Your task to perform on an android device: There is an email I received from my friend Amelia Miller that contains the "Queen's Gambit.pdf" file. reply to the mail, saying thank you to her.
Image 0: 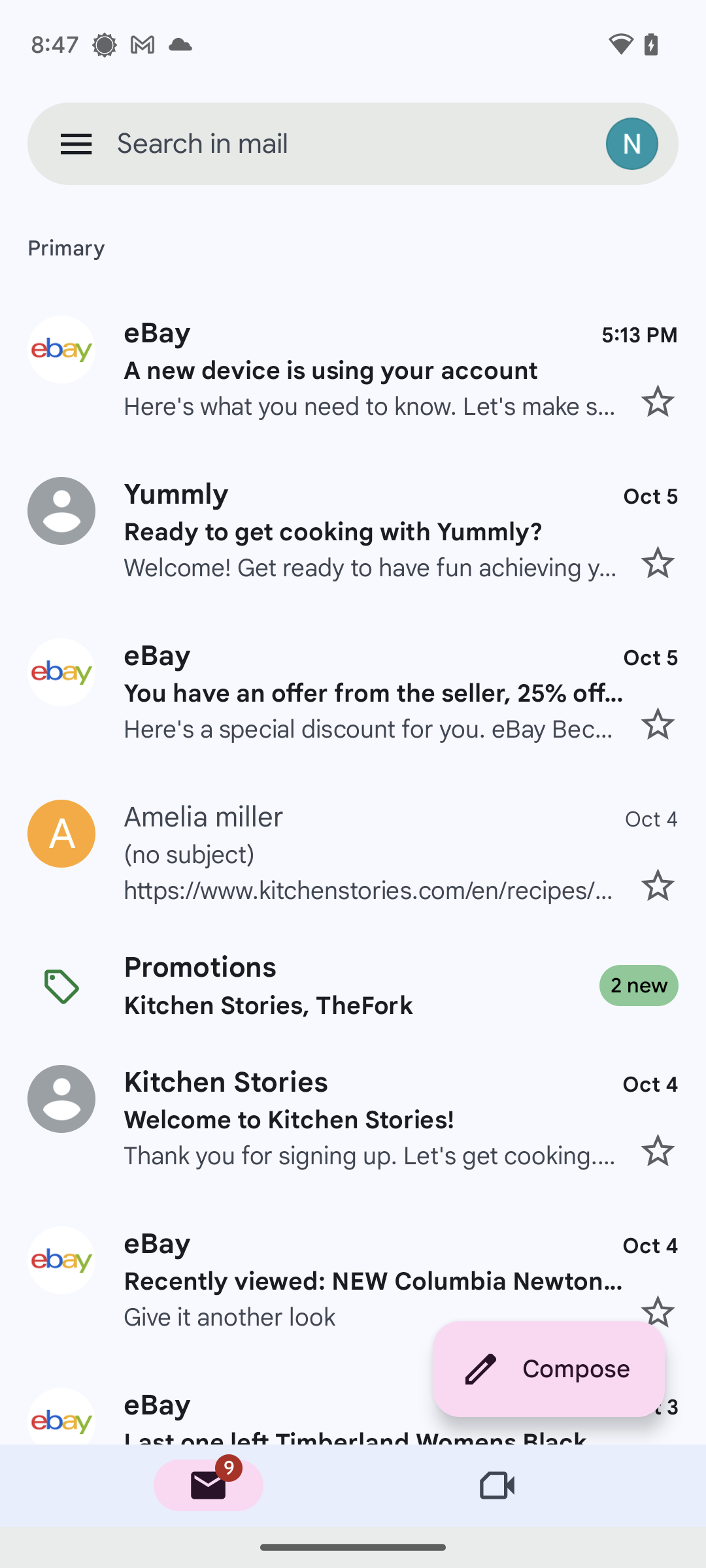
Scroll up until you find the mail of Amelia Miller that contains the "Queen's Gambit.pdf" file.
Step 0: scroll down
Image 1: 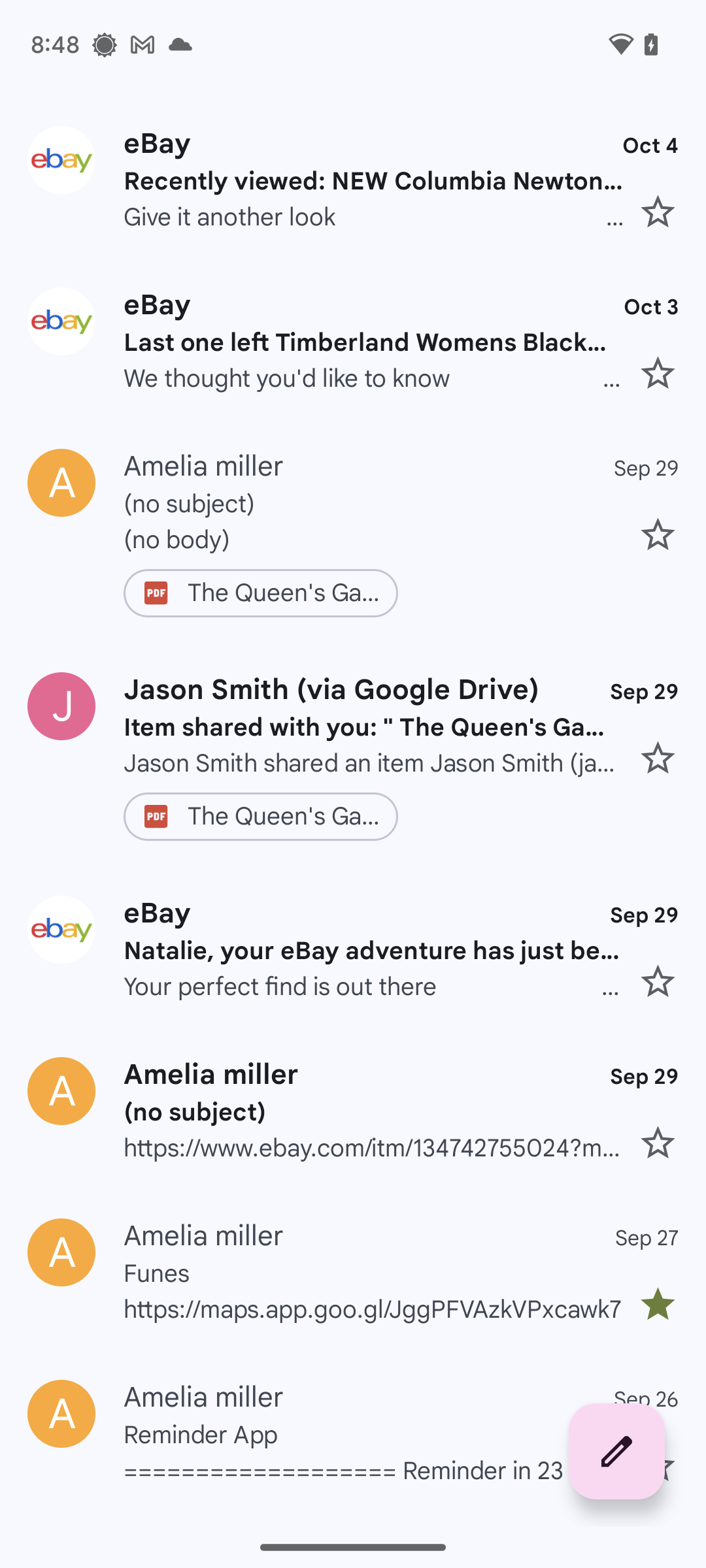
Click on the mail from Amelia Miller that contains the "Queen's Gambit.pdf" file.
Step 1: click (373, 540)
Image 2: 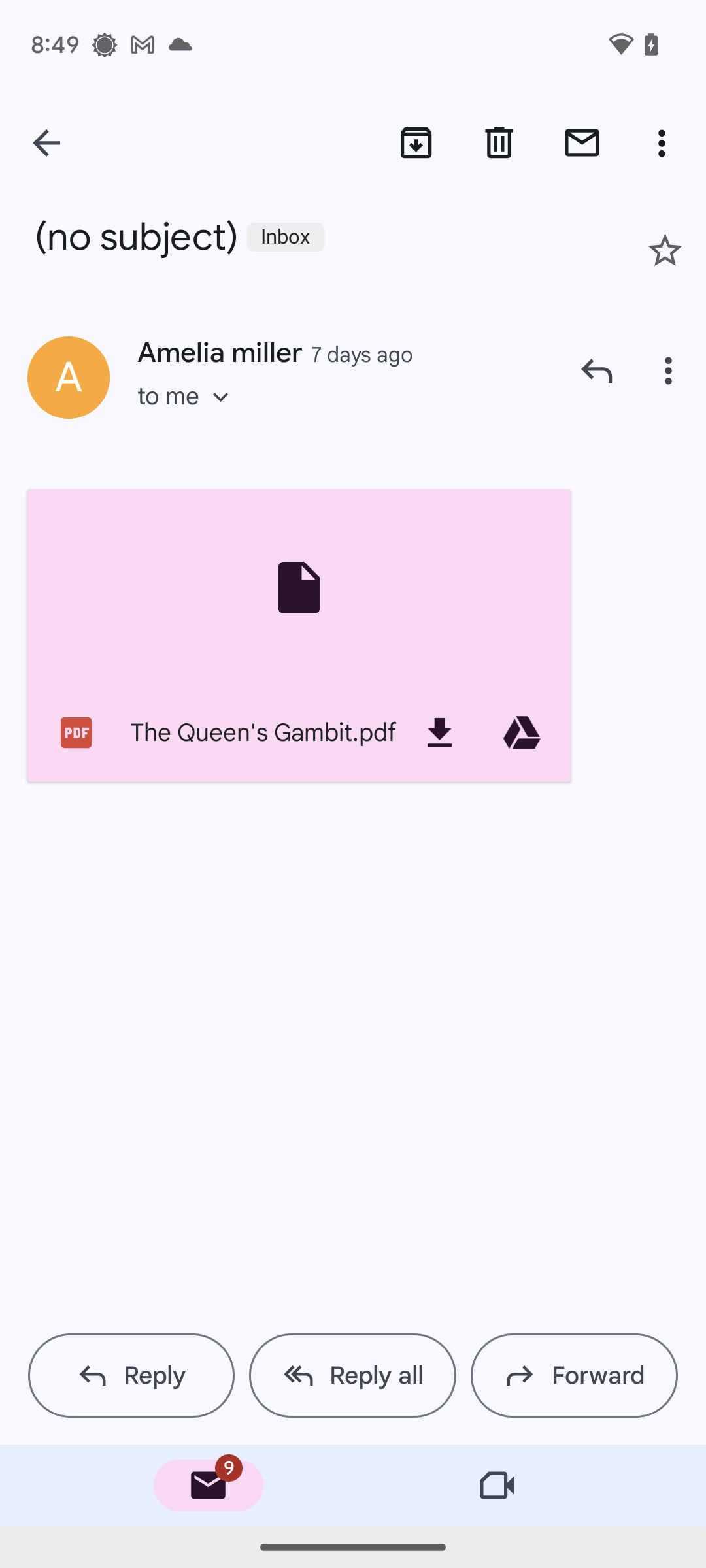
Click the Reply button at the bottom left corner of the screen.
Step 2: click (155, 1375)
Image 4: 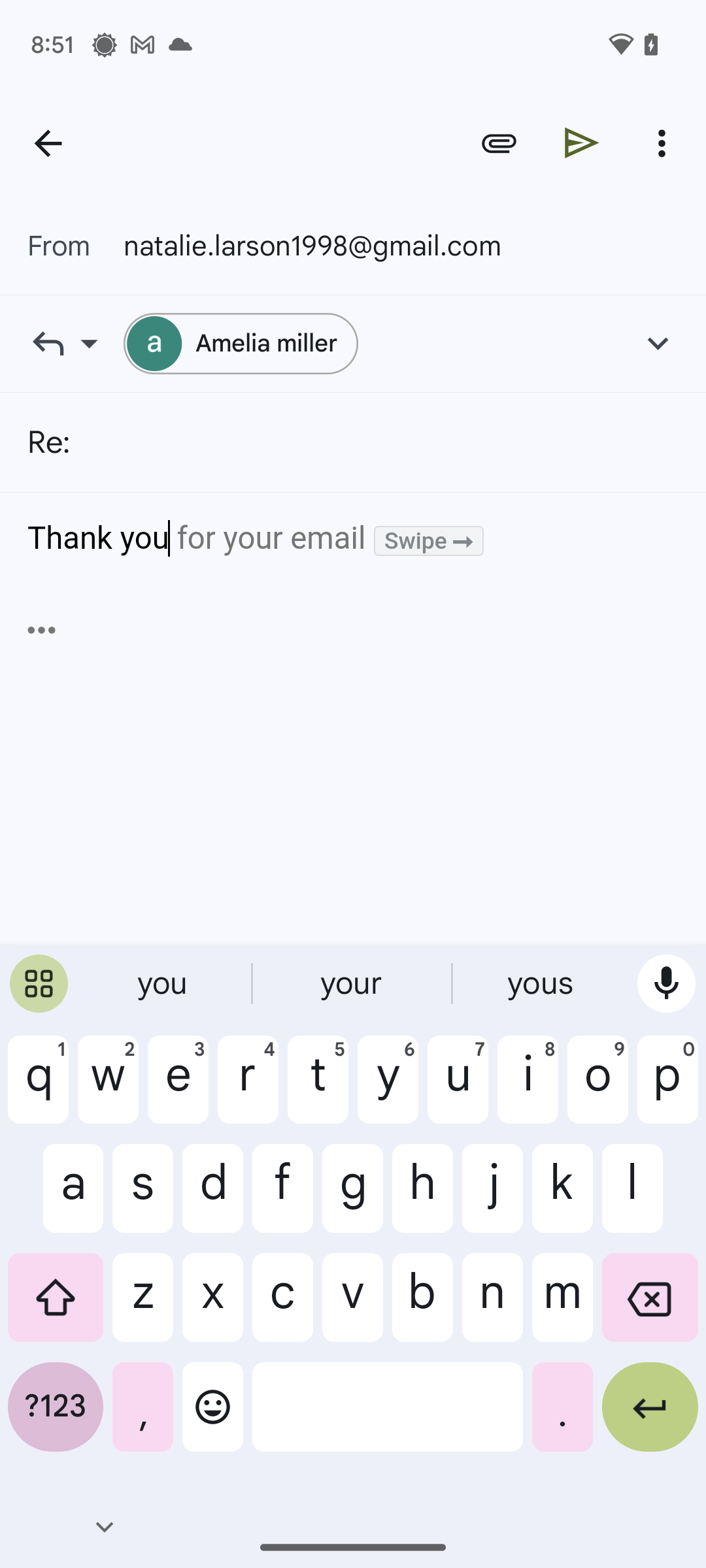
Click the Send icon at the top-right of the screen.
Step 4: click (582, 142)